Your task to perform on an android device: Search for Mens Running Shoes on the Puma app.
Image 0: 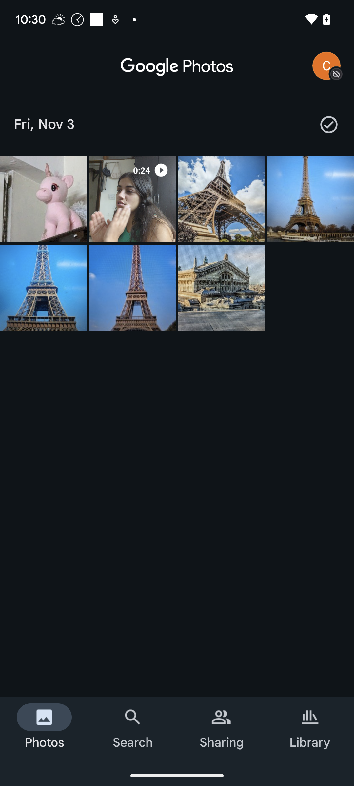
Open the Puma app.
Step 0: open app "PUMA"
Image 1: 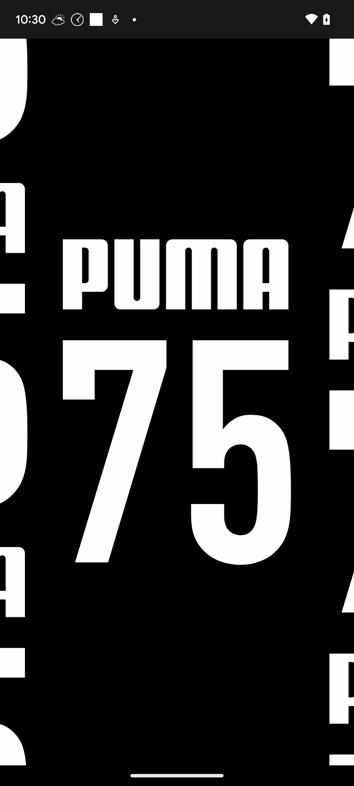
Open the Puma app.
Step 1: wait
Image 2: 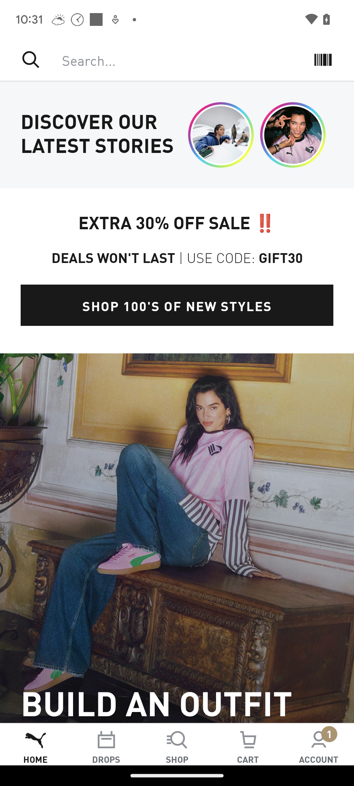
Click on the search bar.
Step 2: click (172, 60)
Image 3: 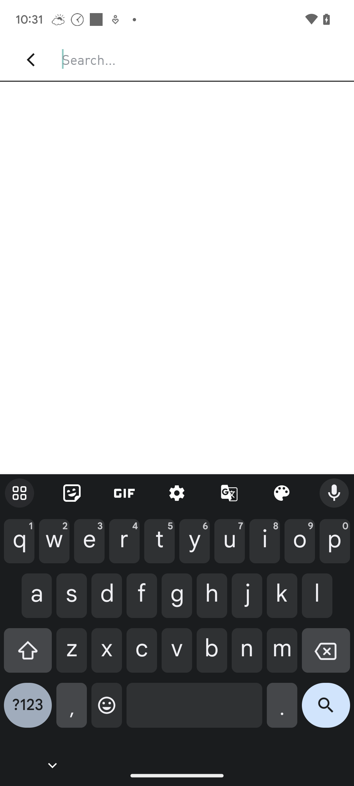
Enter the product name, which is Mens Running Shoes.
Step 3: type "Mens running shoes"
Image 4: 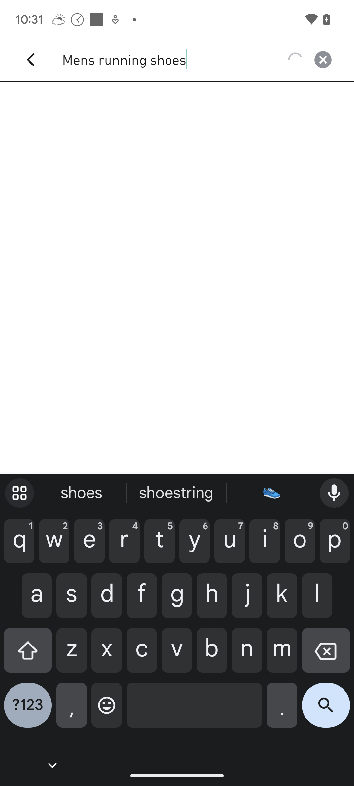
Enter the product name, which is Mens Running Shoes.
Step 4: wait
Image 5: 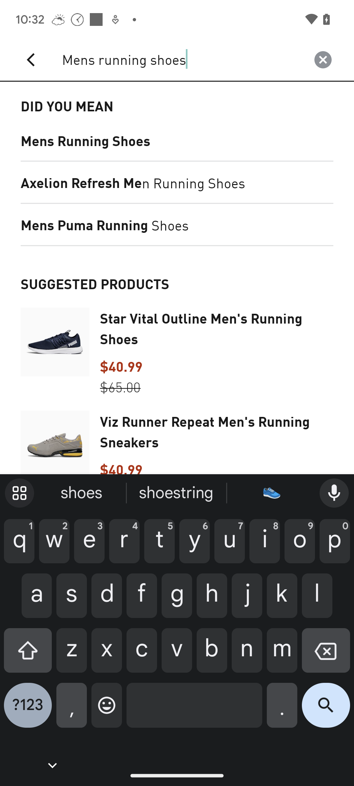
Click on the first option from the list.
Step 5: click (177, 140)
Image 6: 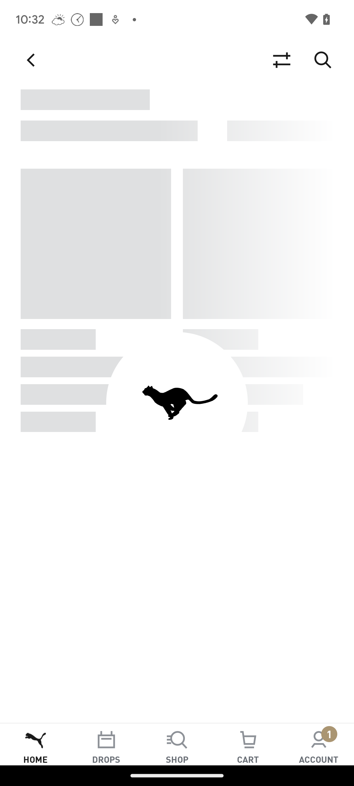
Click on the first option from the list.
Step 6: wait